Your task to perform on an android device: My older hair dryer is not in working condition and I am therefore in need of another one. Search for a hair dryer in the Amazon app.
Image 0: 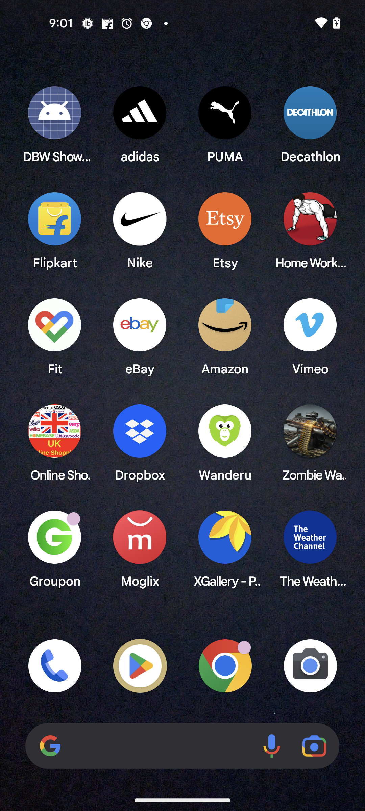
Open the Amazon app
Step 0: open app "Amazon"
Image 1: 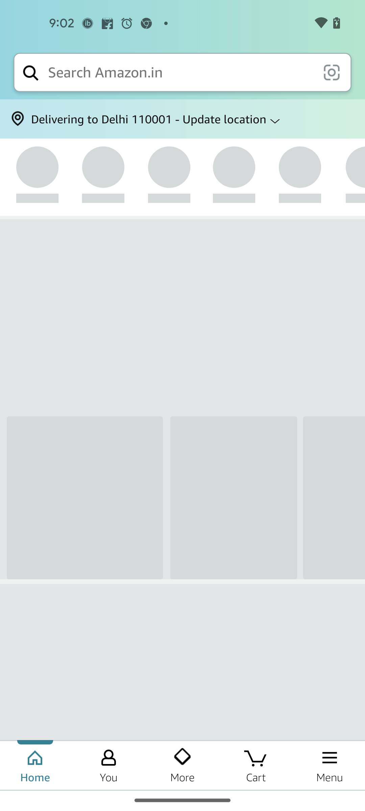
Go to the search bar at the top of the screen
Step 1: wait
Image 2: 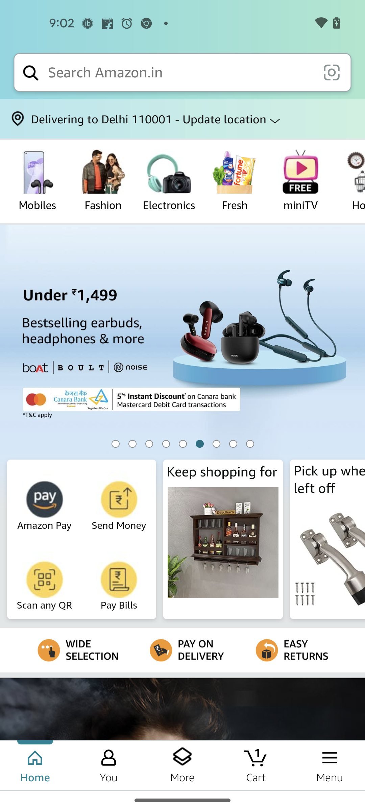
Go to the search bar at the top of the screen
Step 2: click (180, 72)
Image 3: 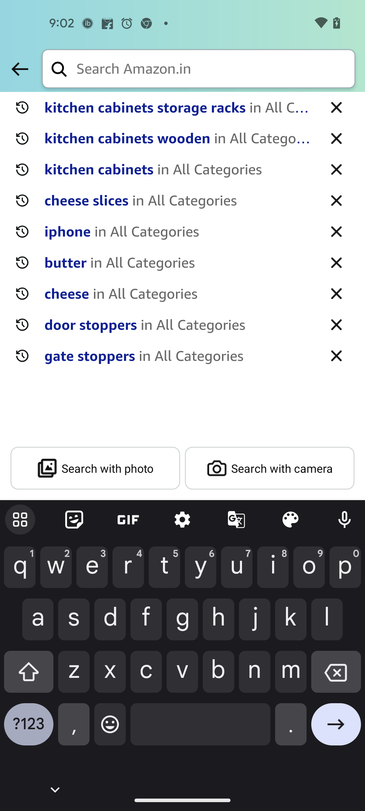
Type Hair Dryer in the search bar
Step 3: type "Hair Dryer"
Image 4: 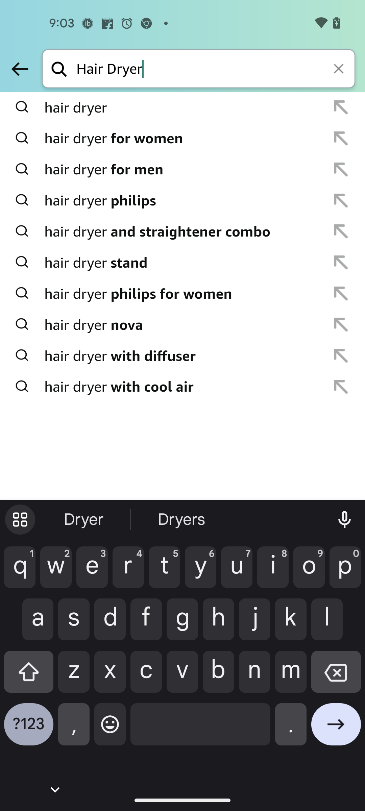
Click on the first suggested result
Step 4: click (183, 108)
Image 5: 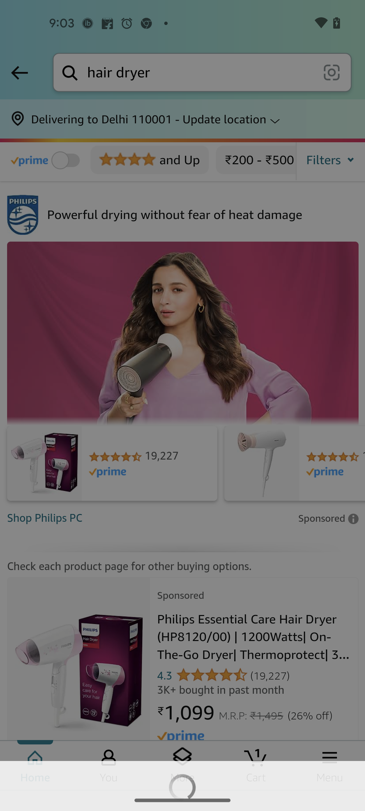
Click on the first suggested result
Step 5: wait